Your task to perform on an android device:  Open the DigiCal App, Delete an event titled as HR Meet on August 9, 2023, from 5:00 p.m. to 6:00 p.m.
Image 0: 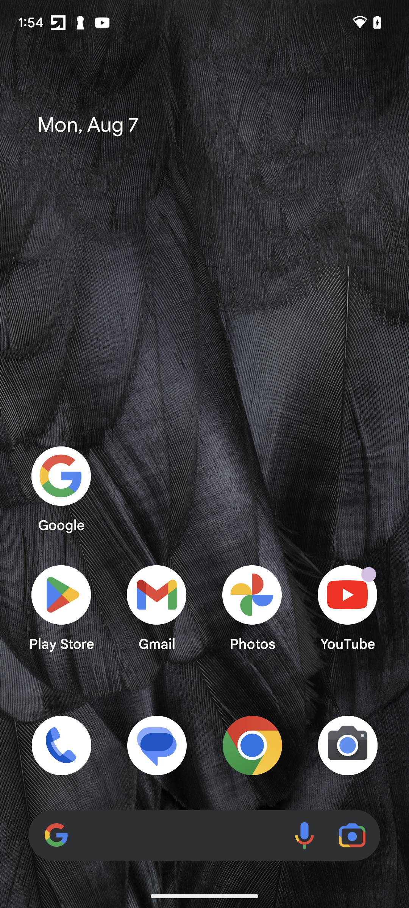
Open the DigiCal App
Step 0: open app "DigiCal"
Image 1: 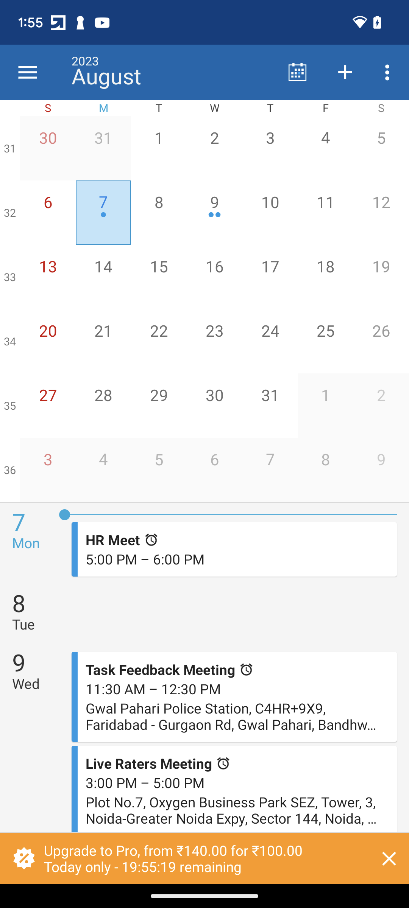
Click on the HR Meet Event
Step 1: click (145, 559)
Image 2: 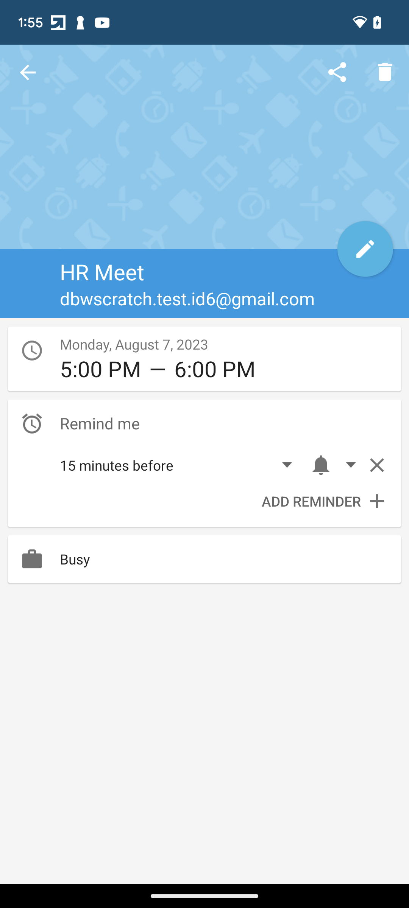
Click on the Delete Icon in the Top Right Corner of the screen 
Step 2: click (385, 72)
Image 3: 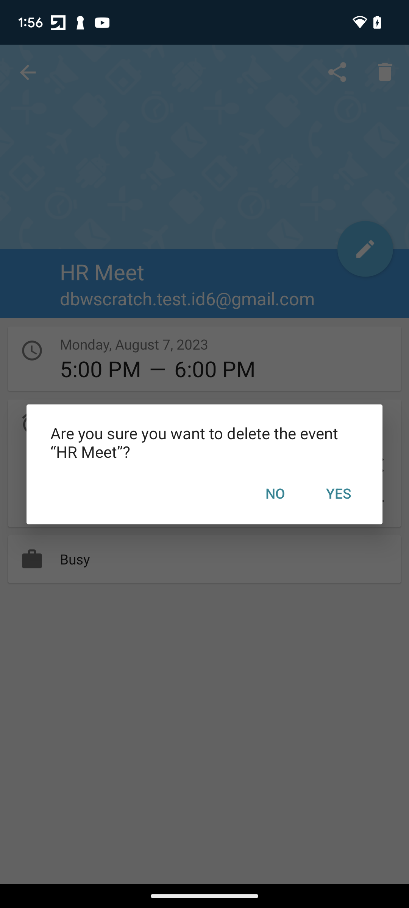
Click on the Yes option to Delete Again to confirm 
Step 3: click (338, 493)